Your task to perform on an android device: View the exchange rates of the last 5 years of Canadian dollars with Japanese yen.
Image 0: 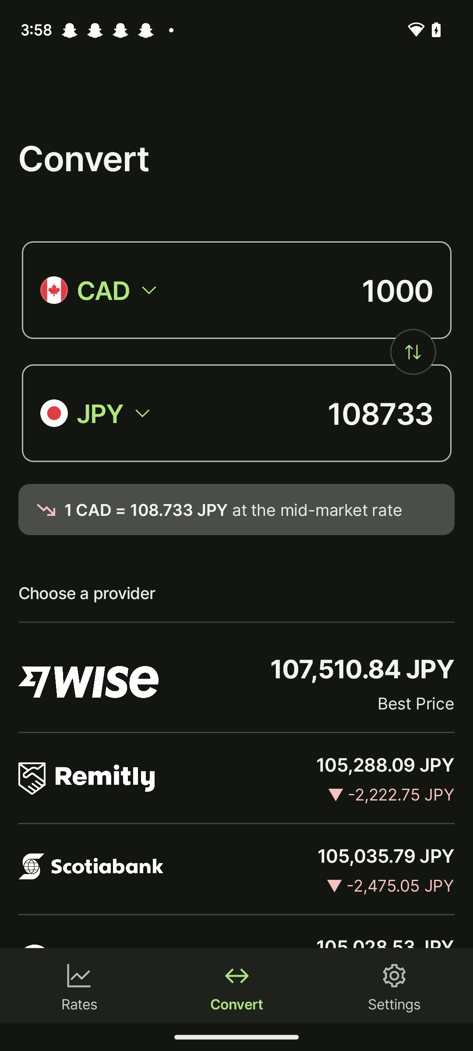
Click on the Rates tab at the bottom.
Step 0: click (79, 976)
Image 1: 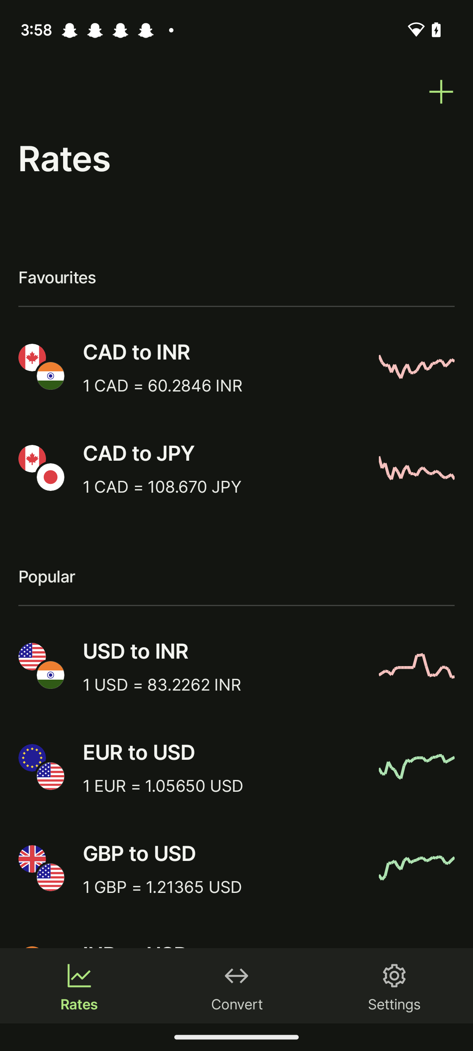
Click on the tab "CAD to JPY".
Step 1: click (221, 452)
Image 2: 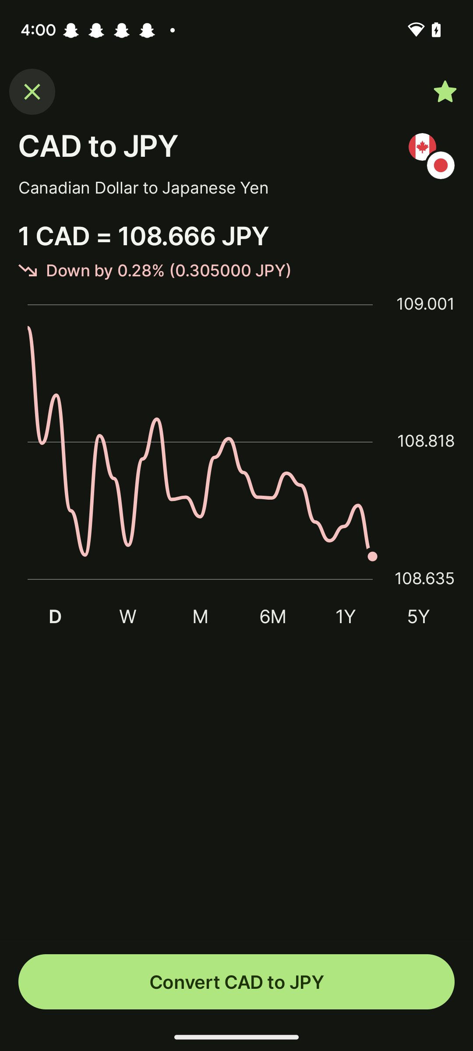
Click on the tab "5Y".
Step 2: click (418, 616)
Image 3: 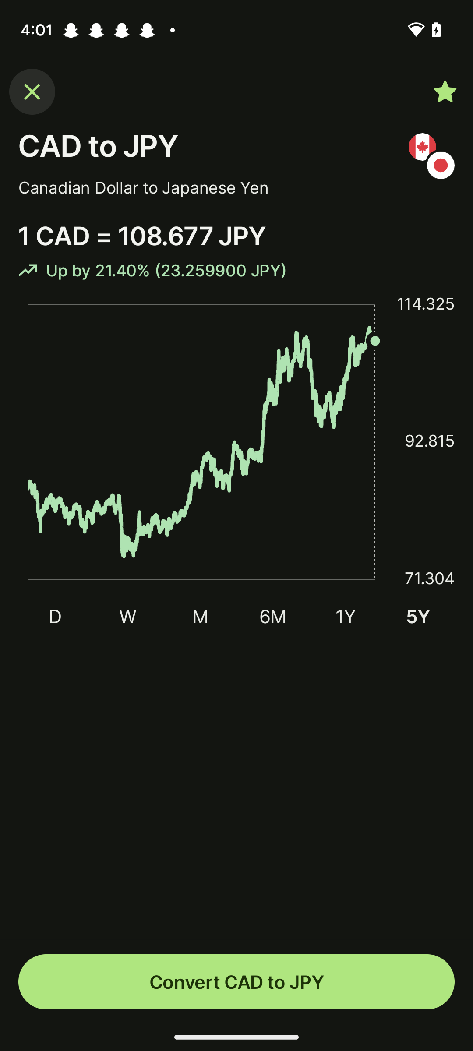
Scroll the chart.
Step 3: scroll right
Image 4: 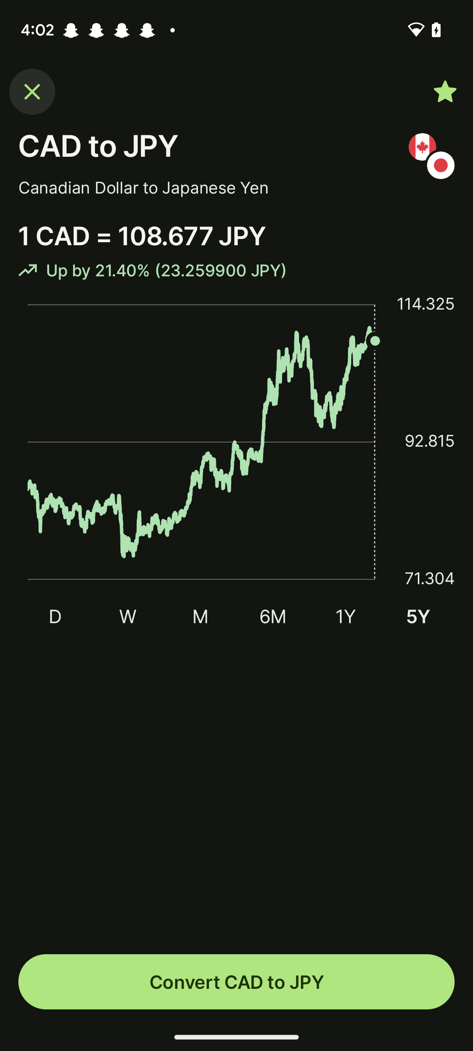
Scroll the chart.
Step 4: scroll right